Your task to perform on an android device: Navigation to lotus temple & check the traffic status on this route
Image 0: 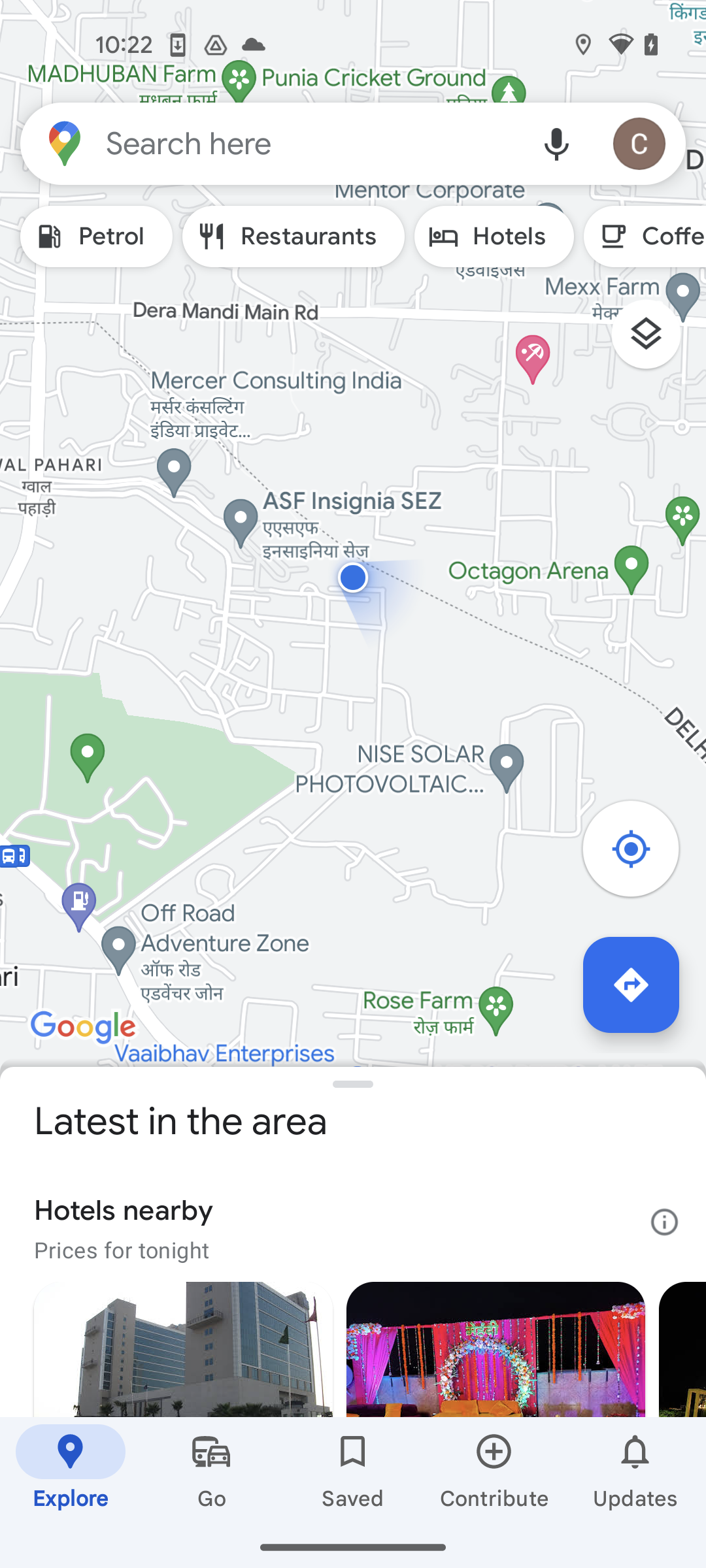
Click on search bar
Step 0: click (311, 143)
Image 1: 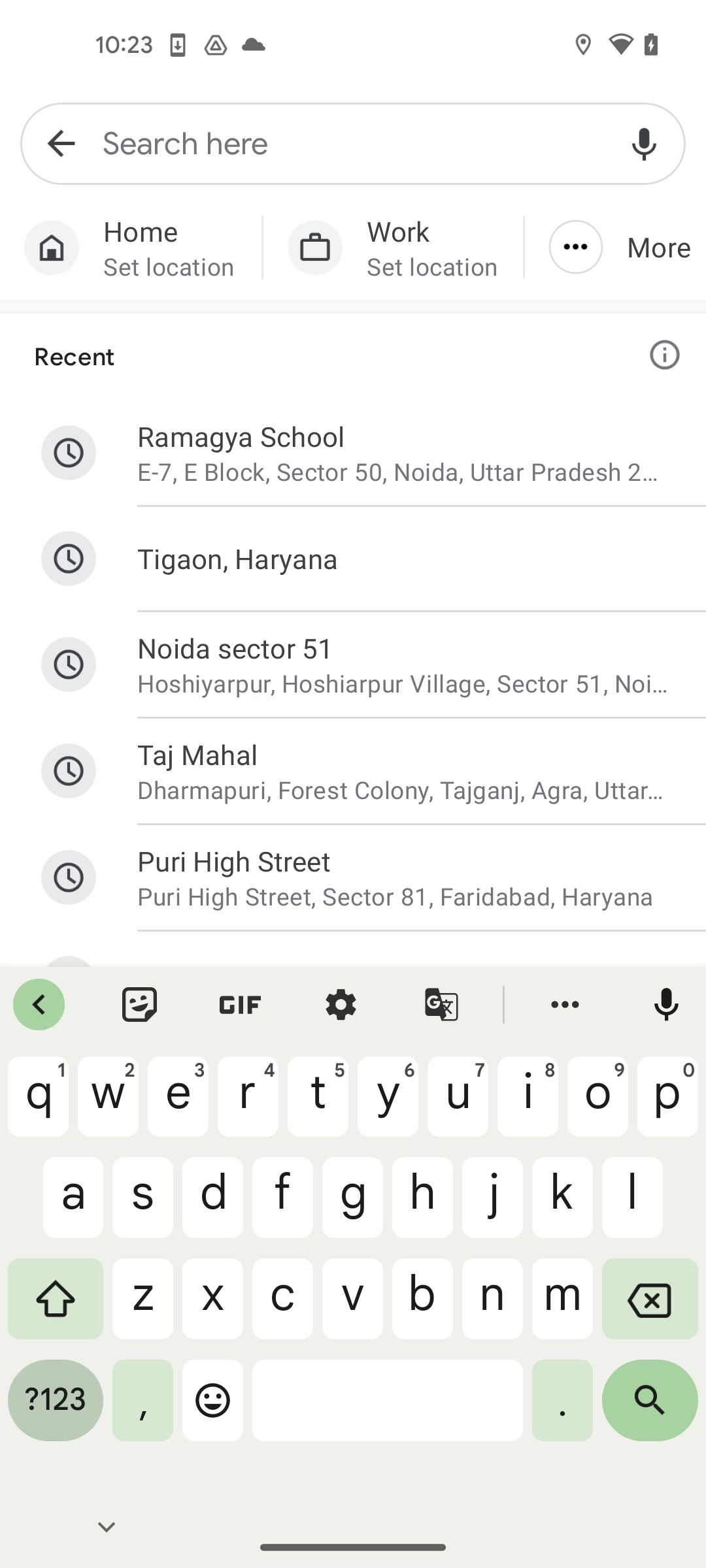
search for lotus temple
Step 1: type "lotus temple"
Image 2: 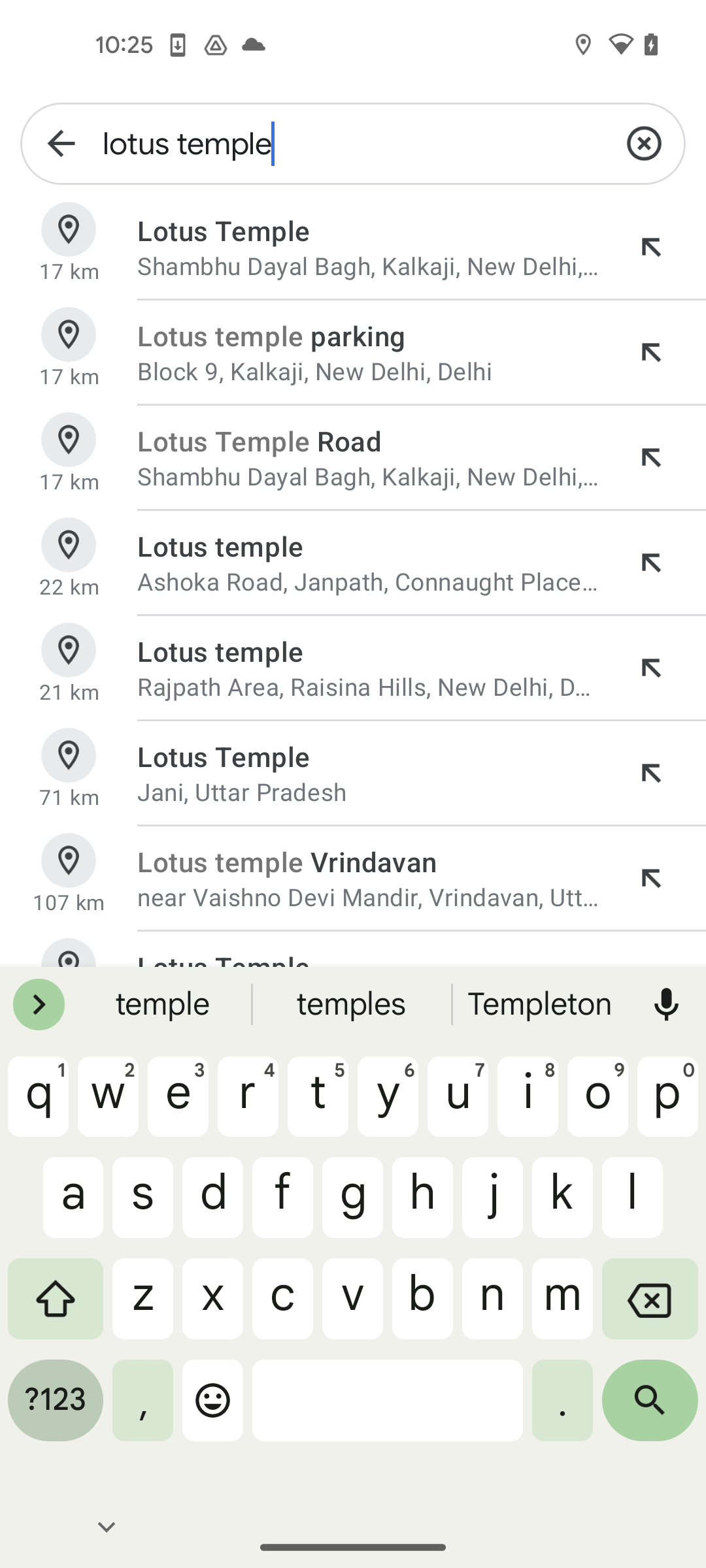
select first search result
Step 2: click (370, 230)
Image 3: 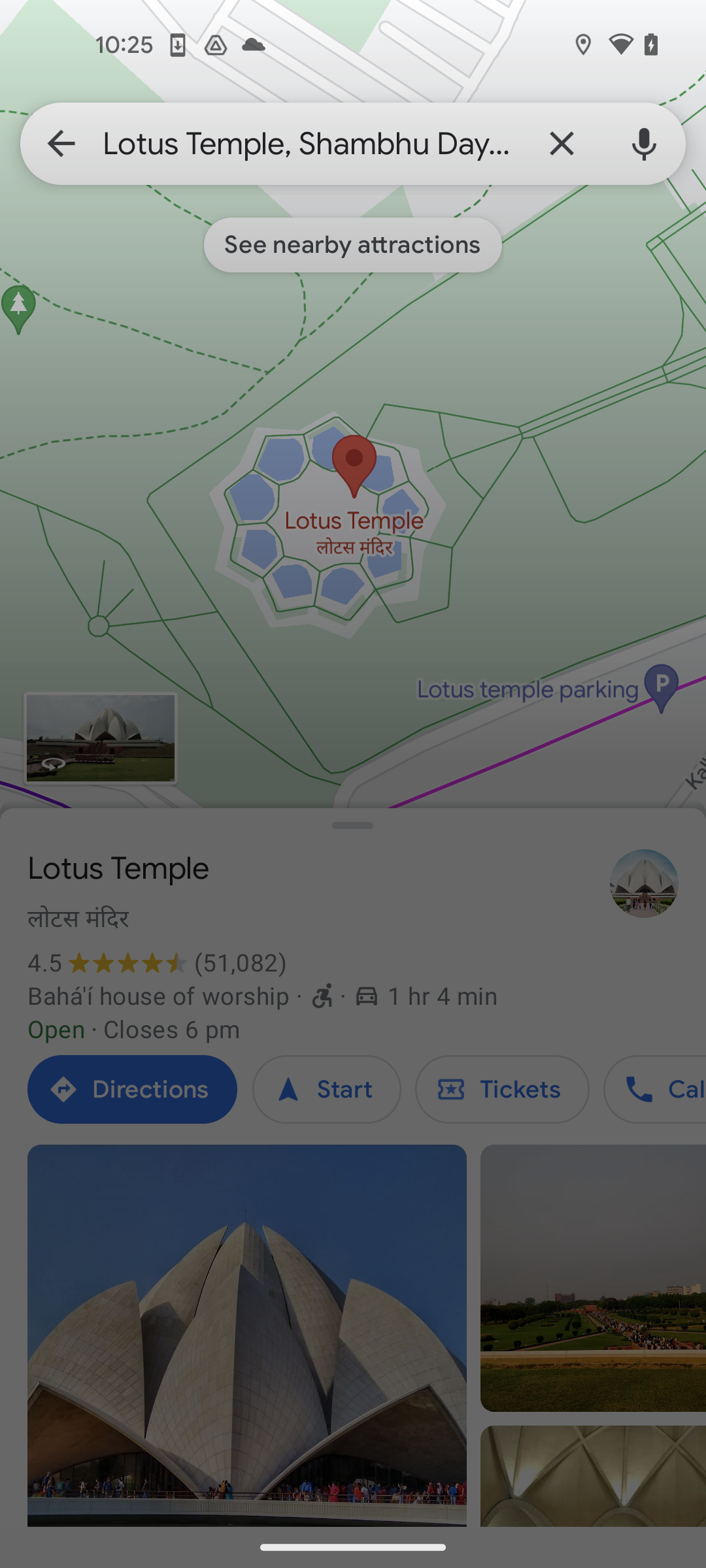
select first search result
Step 3: wait
Image 4: 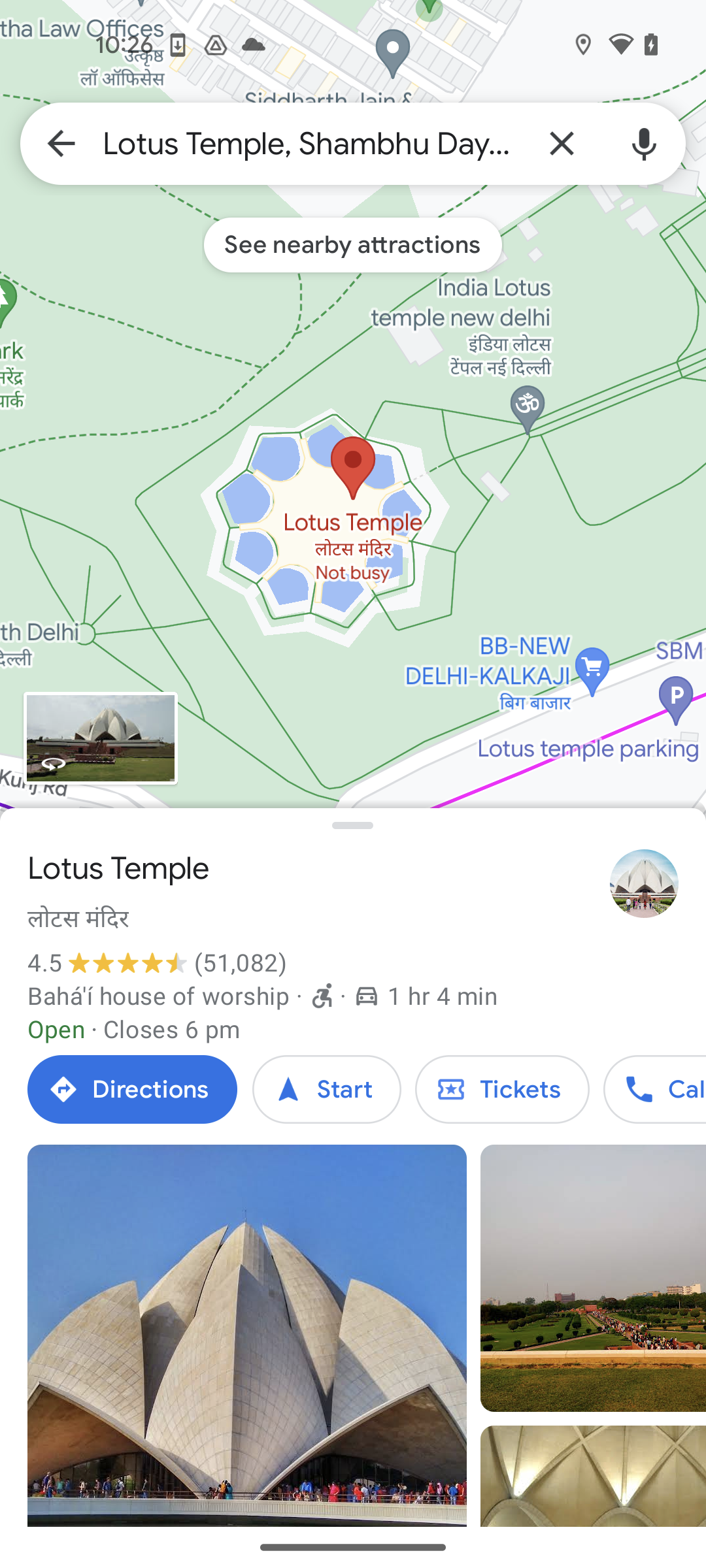
click on directions
Step 4: click (132, 1089)
Image 5: 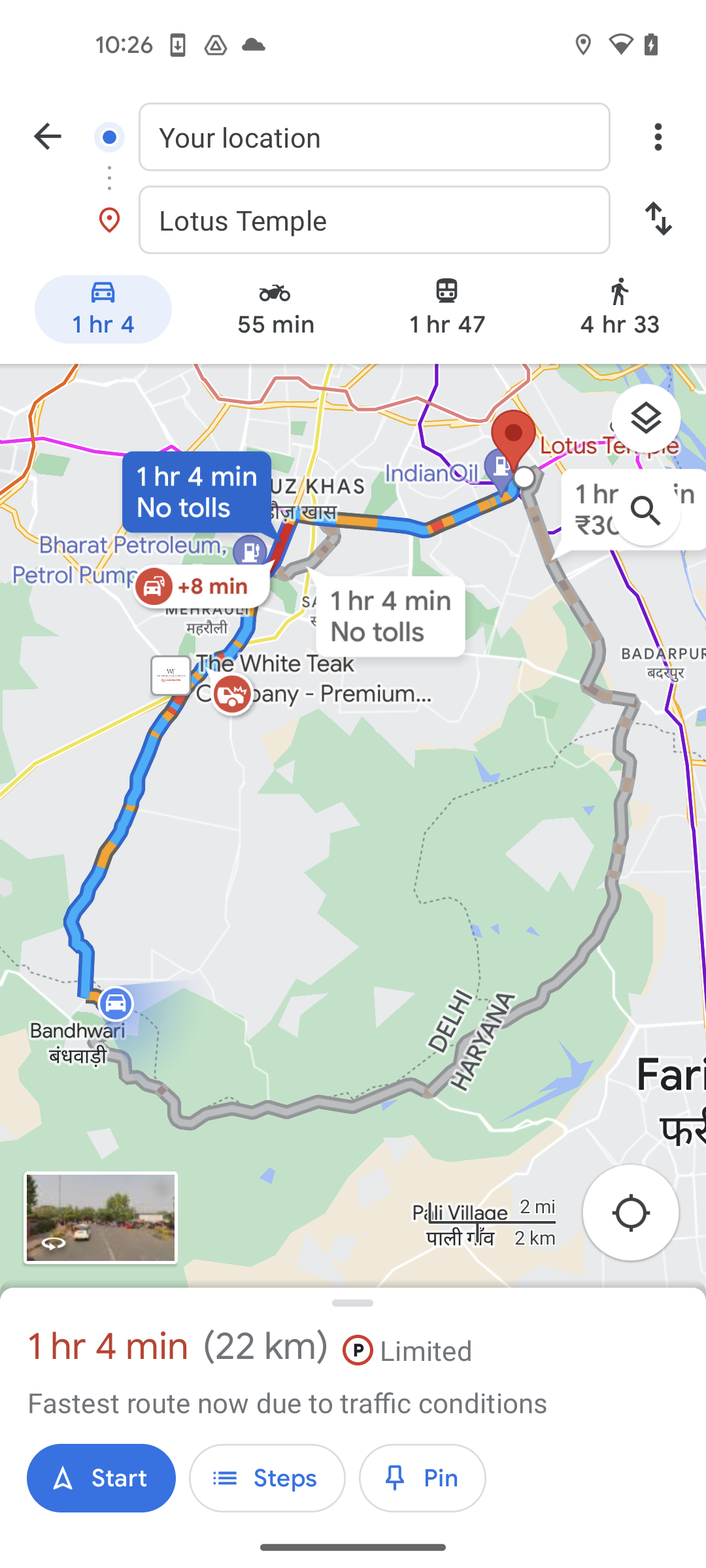
click on the layer icon
Step 5: click (656, 425)
Image 6: 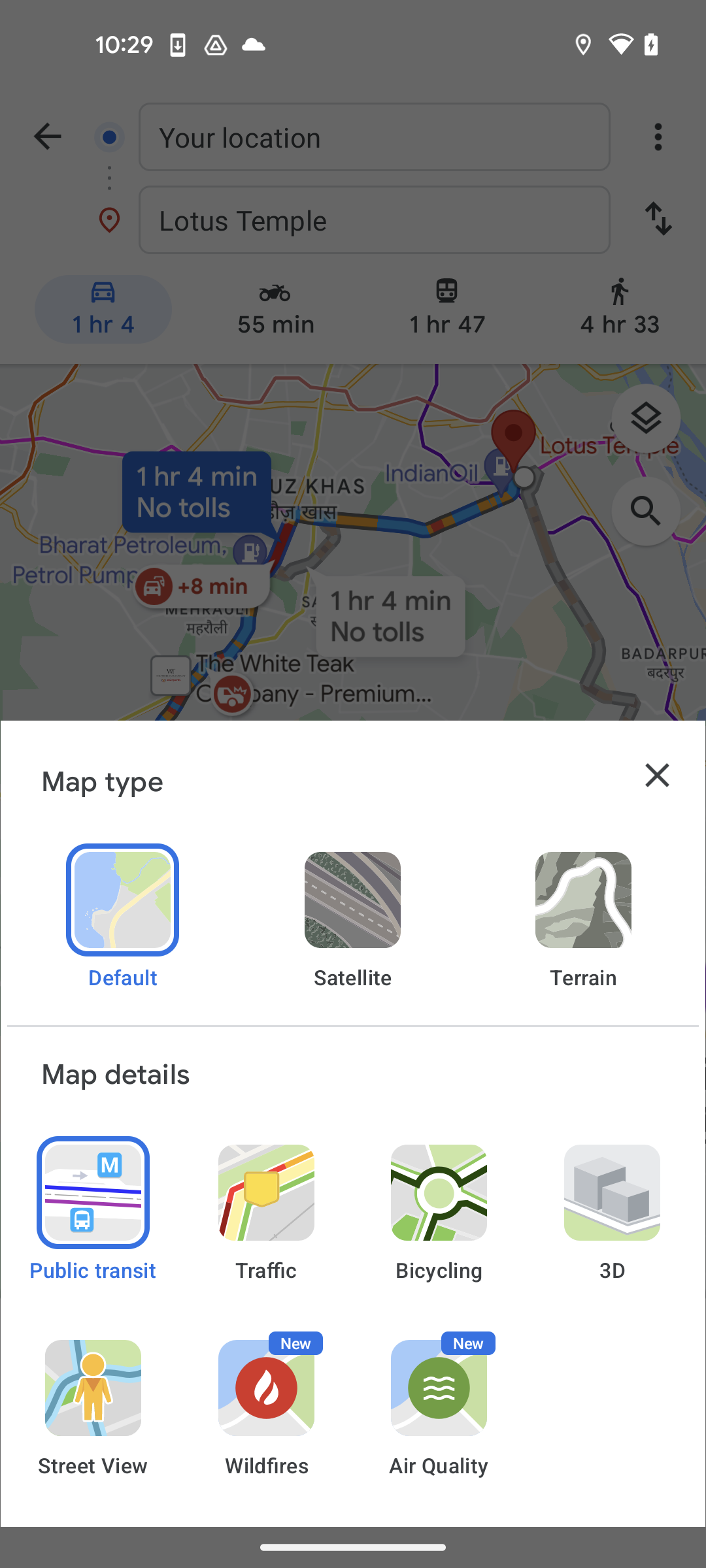
select traffic
Step 6: click (266, 1210)
Image 7: 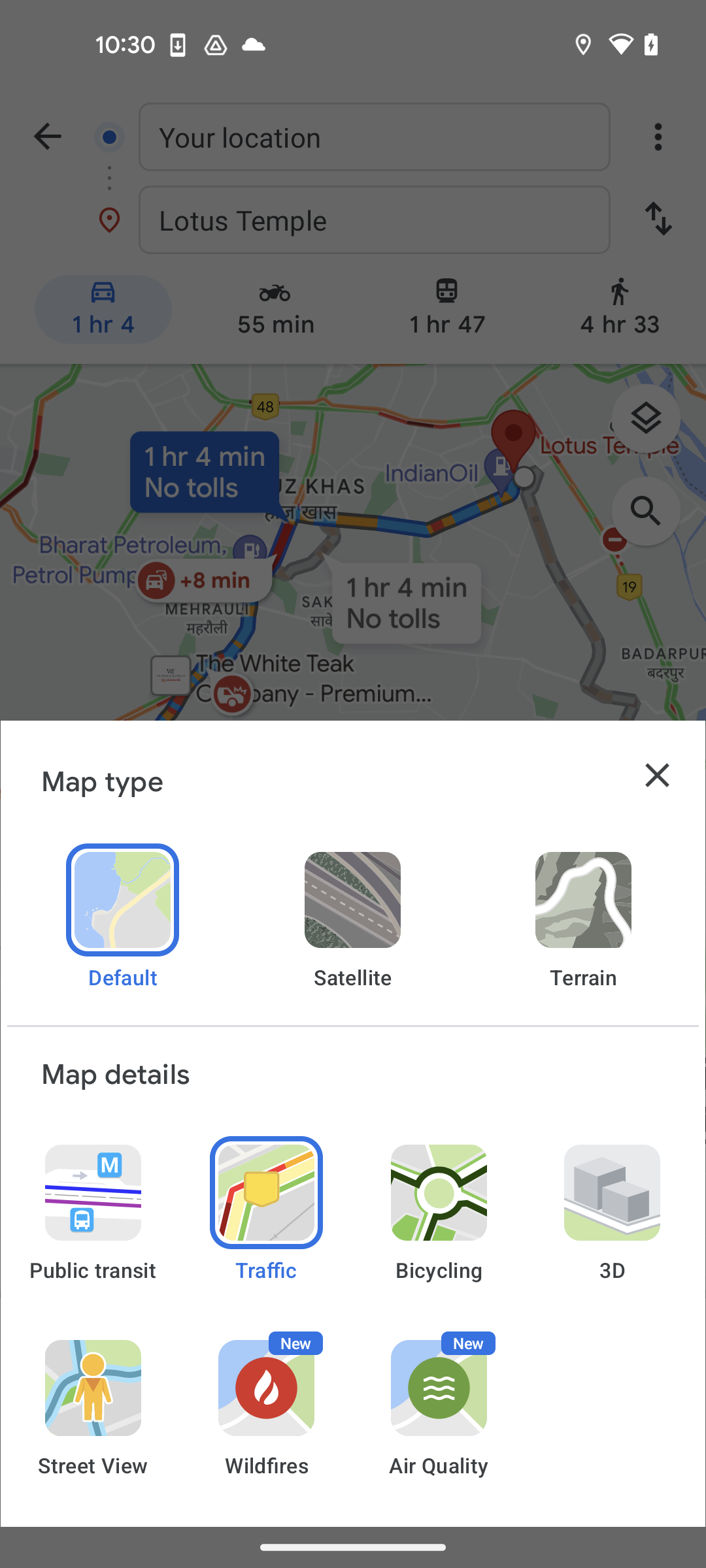
close the drawer
Step 7: click (657, 775)